Your task to perform on an android device: I'm interested in the 24-Piece All-Purpose Master Combination Wrench Set, so explore this wrench set in the desertcart app.
Image 0: 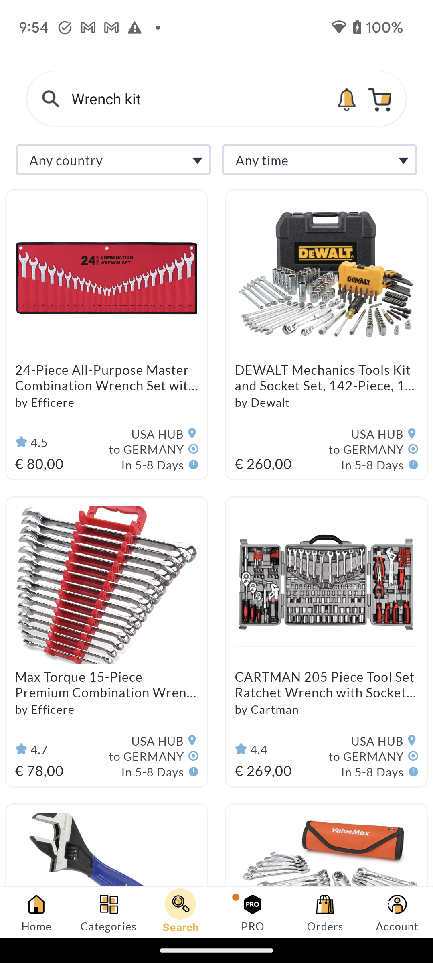
Click on the 24-Piece All-Purpose Master Combination Wrench Set to explore this wrench set.
Step 0: click (107, 377)